Your task to perform on an android device: sign out from dbwscratch.test.id8@gmail.com.
Image 0: 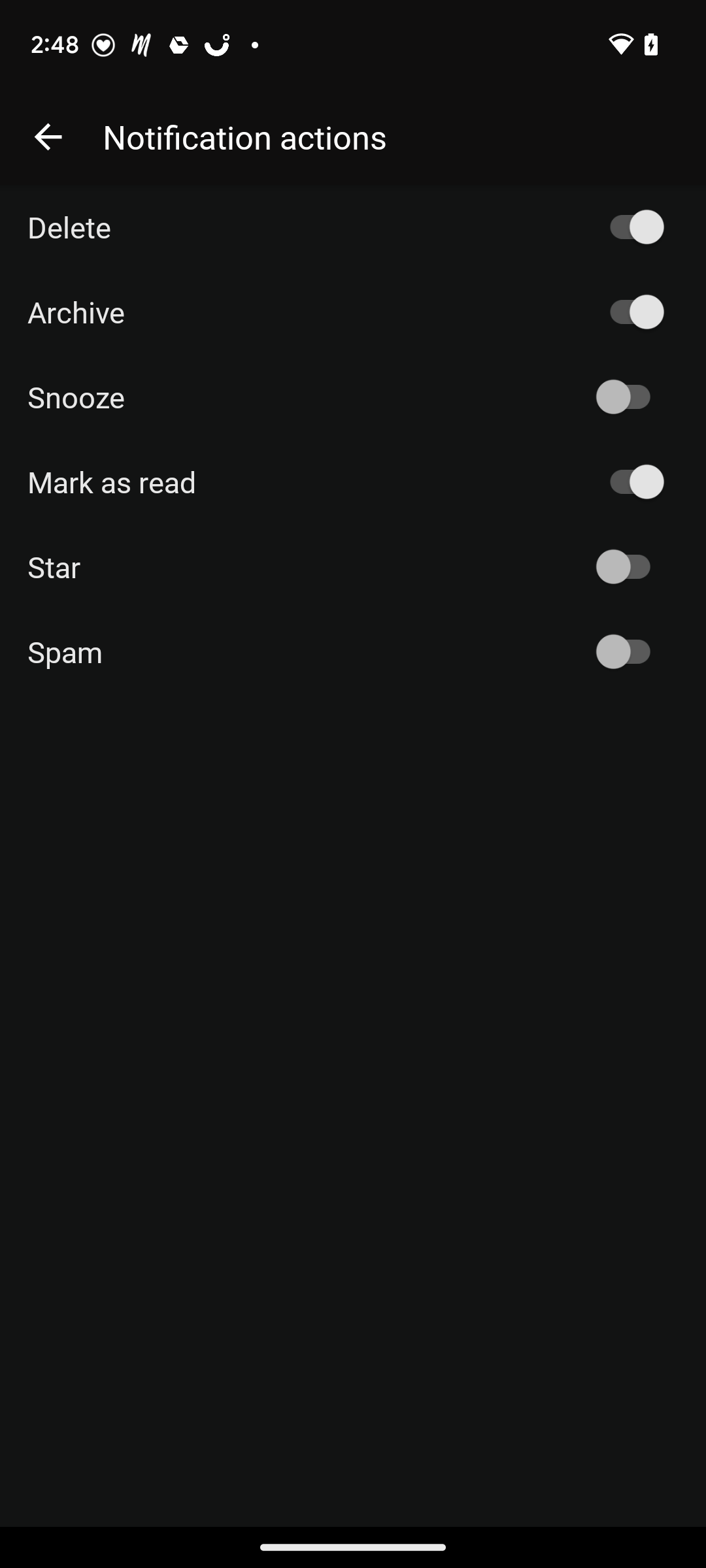
go back to the previous screen
Step 0: press back button
Image 1: 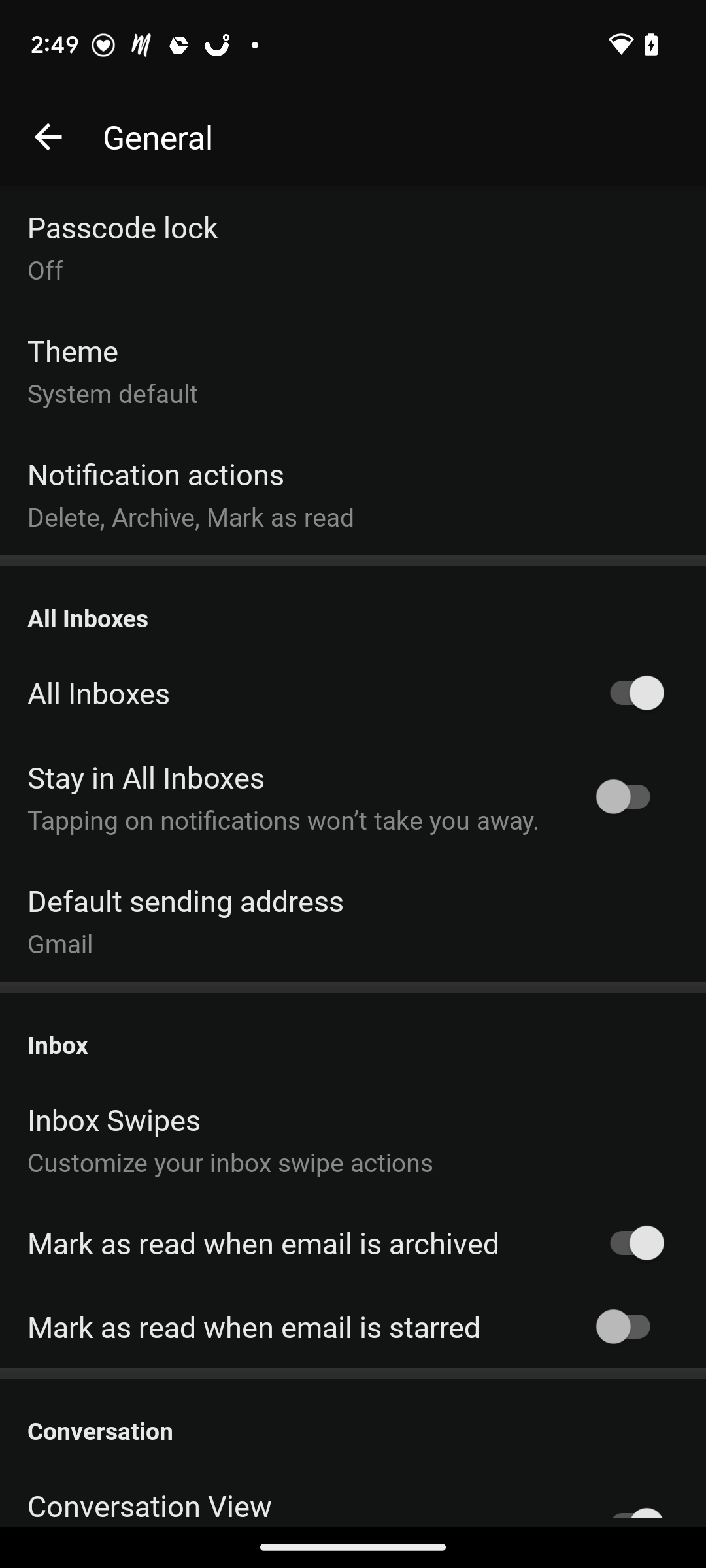
Go back
Step 1: press back button
Image 2: 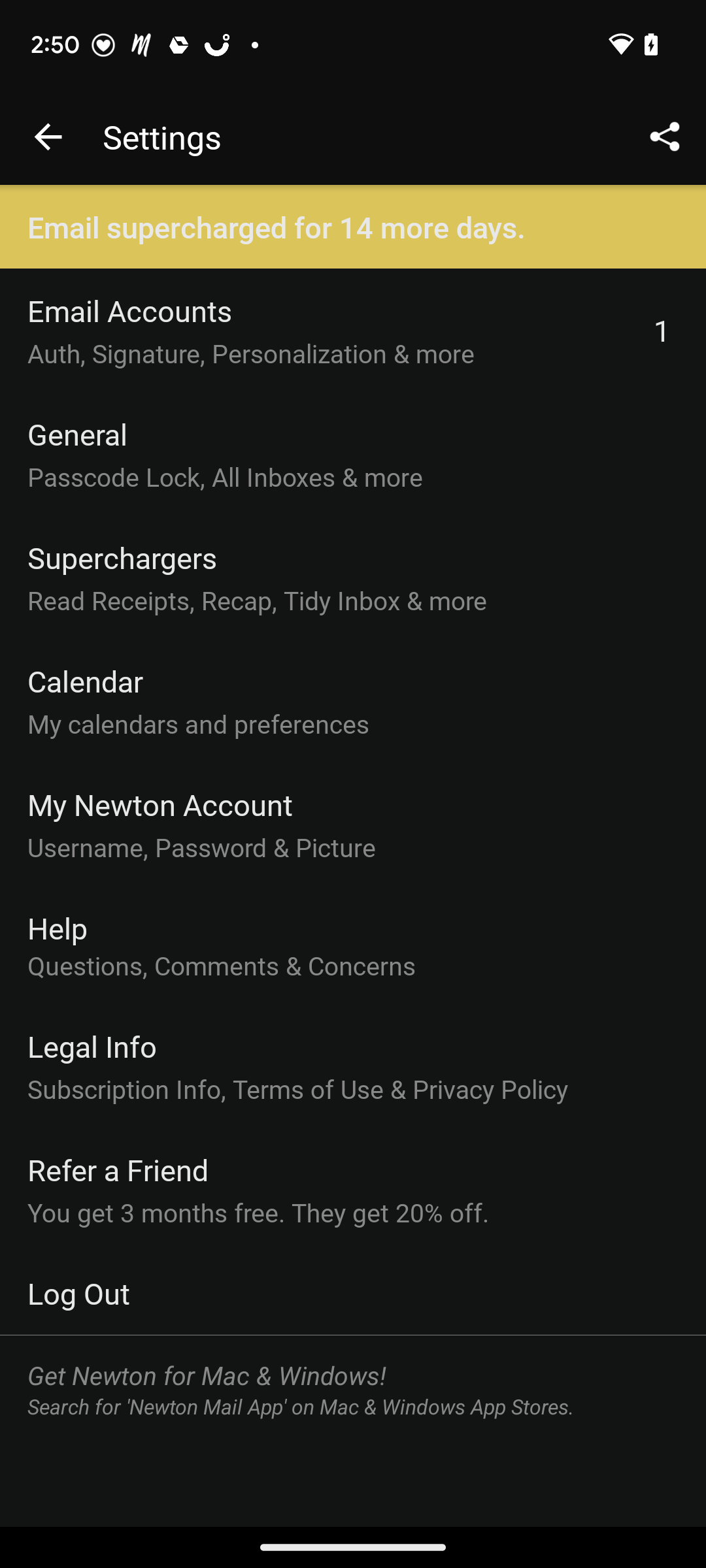
click on the last option Log out.
Step 2: click (353, 1293)
Image 3: 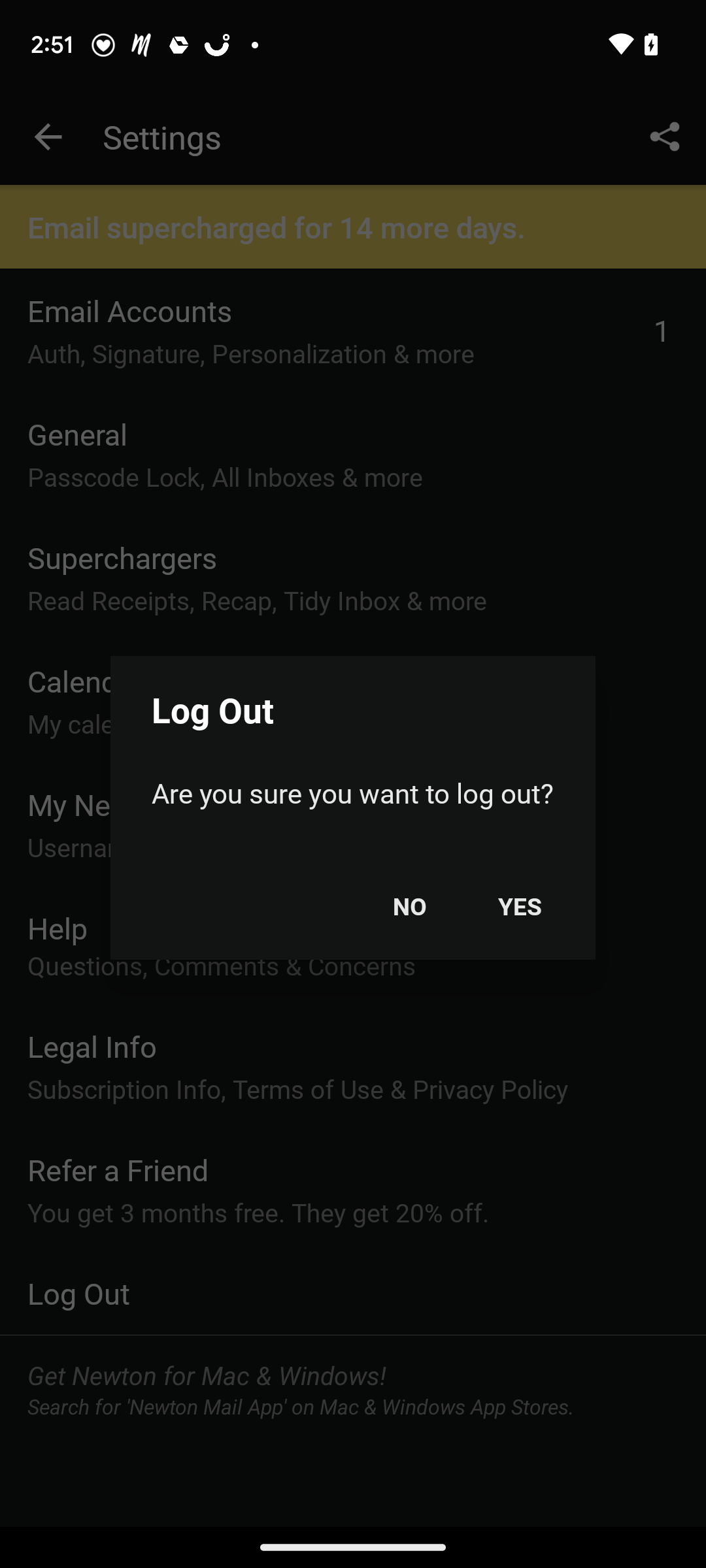
click on the yes
Step 3: click (520, 906)
Image 4: 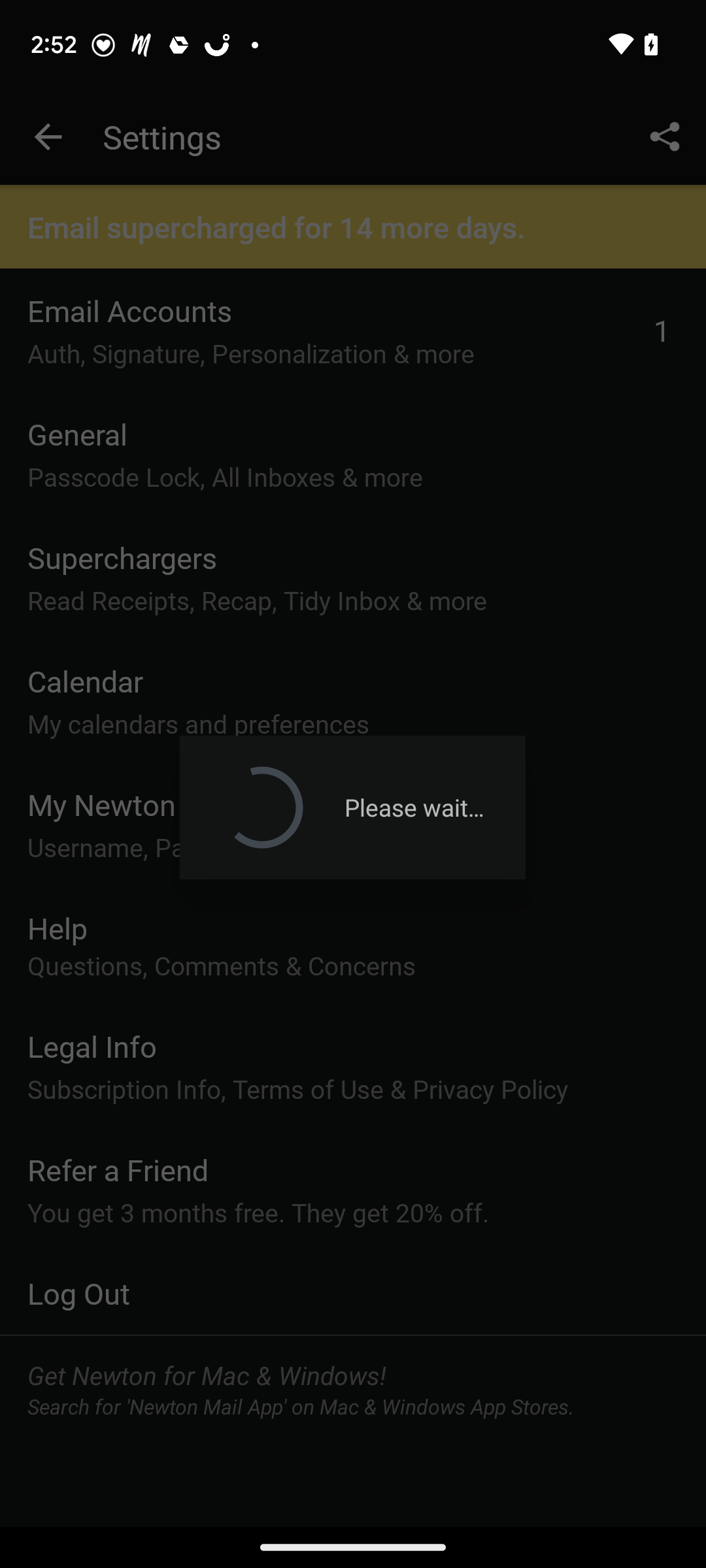
click on the yes
Step 4: wait